Your task to perform on an android device: I'd like to know about how to grow this plant so that it makes my job easier.
Image 0: 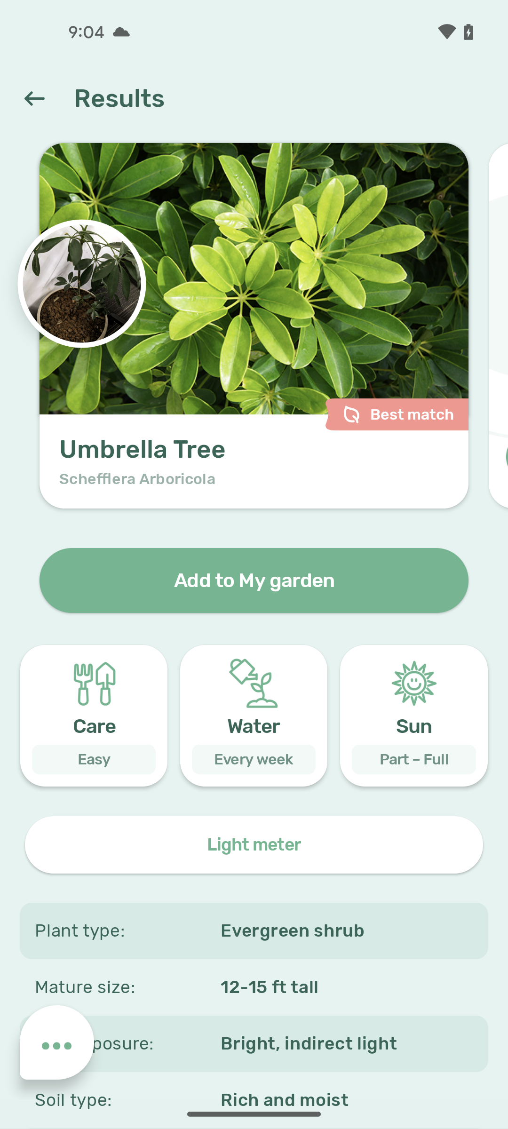
scroll down
Step 0: scroll down
Image 1: 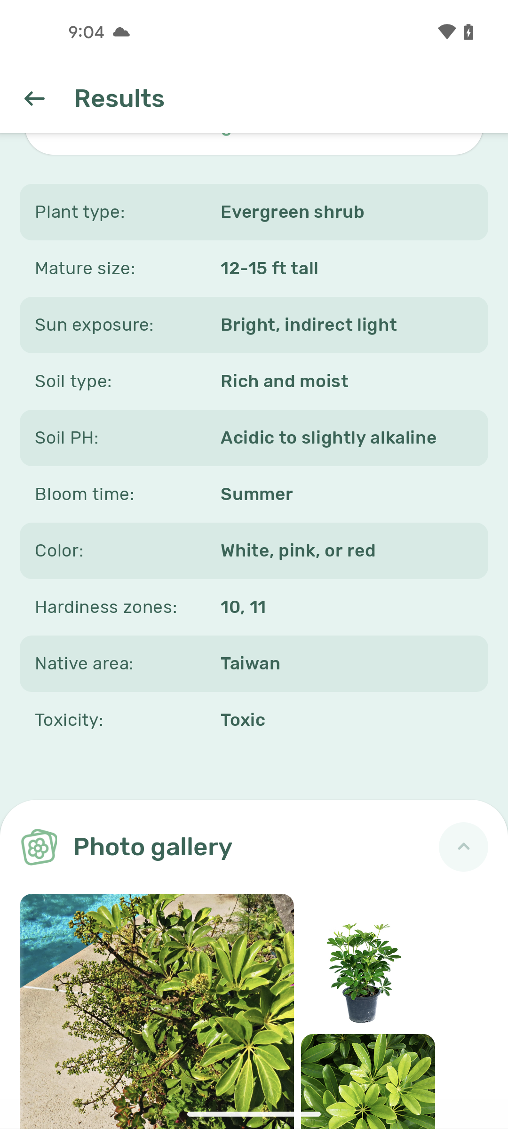
scroll down
Step 1: scroll down
Image 2: 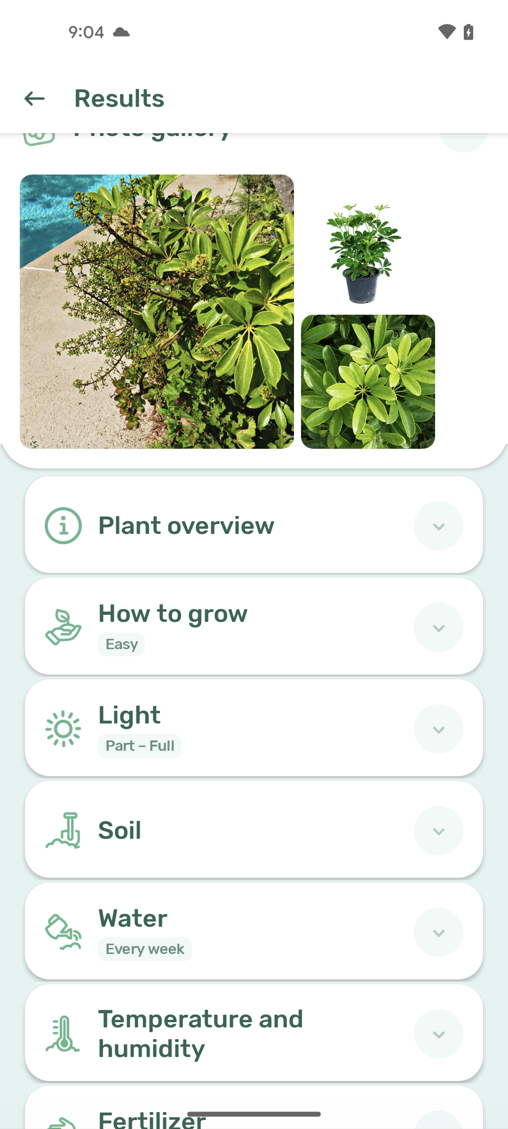
click on how to grow option
Step 2: click (257, 643)